Your task to perform on an android device: I would like to purchase a new pair of hiking shoes for my hubby because his current ones are becoming damaged.Use the shoppers stop app to find men's nike hiking shoes.
Image 0: 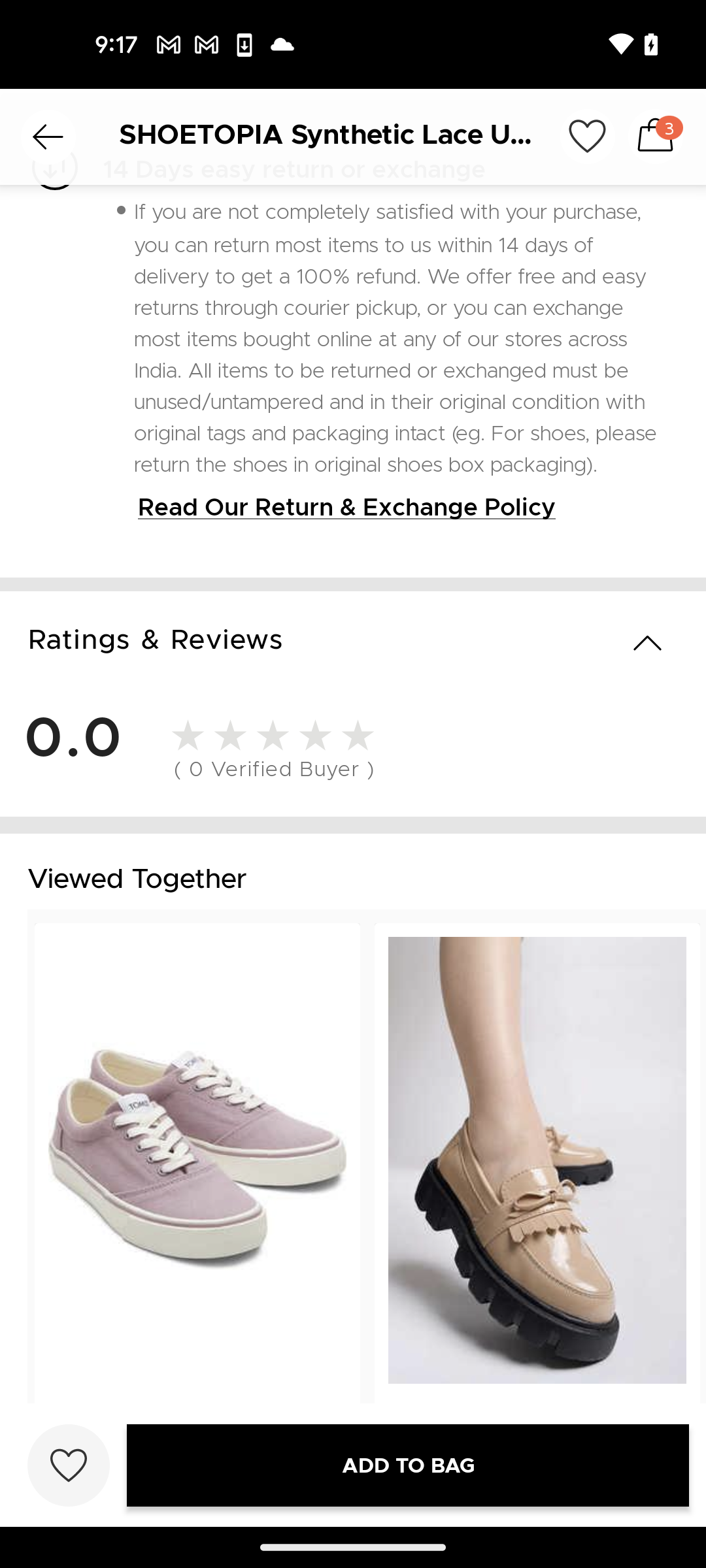
Go back to the previous page
Step 0: press back button
Image 1: 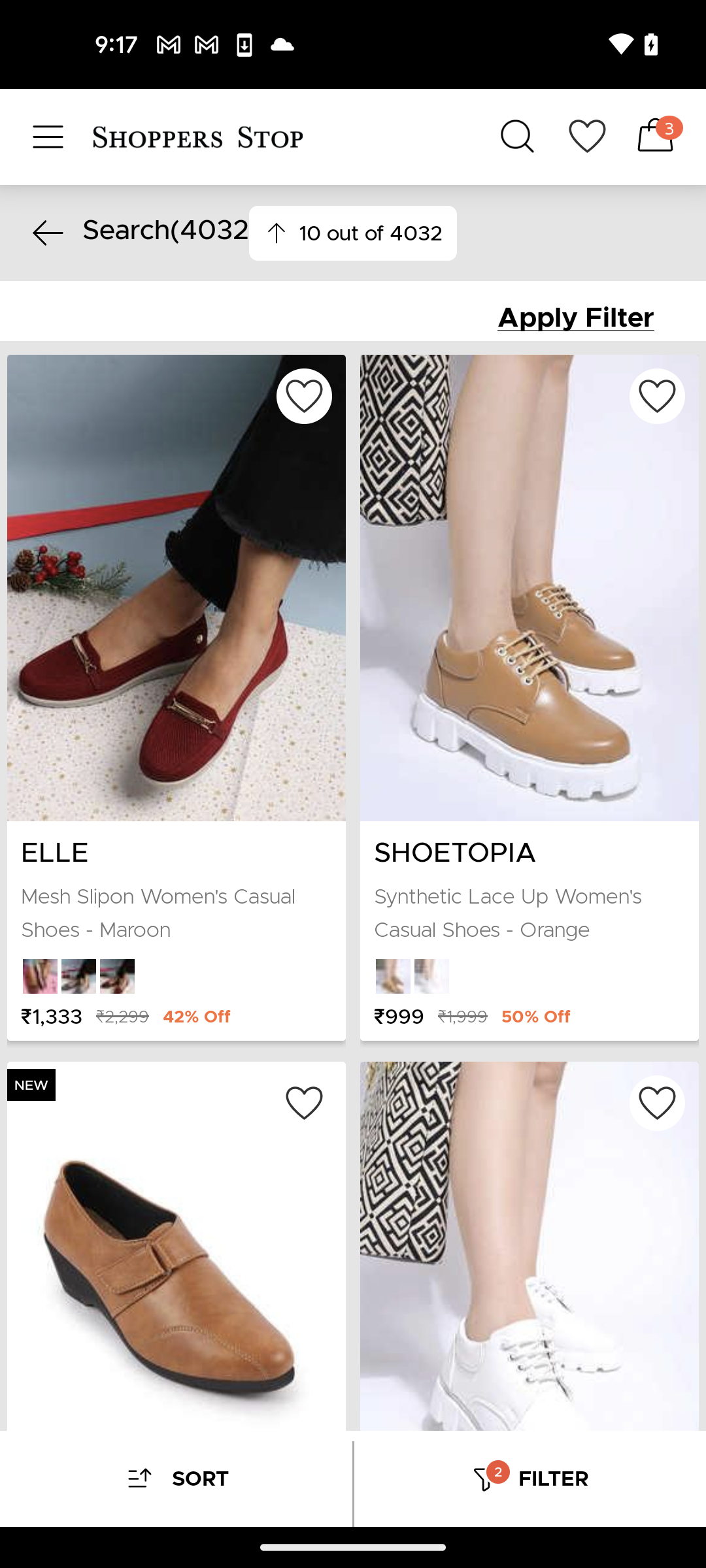
Tap on the search bar
Step 1: click (517, 137)
Image 2: 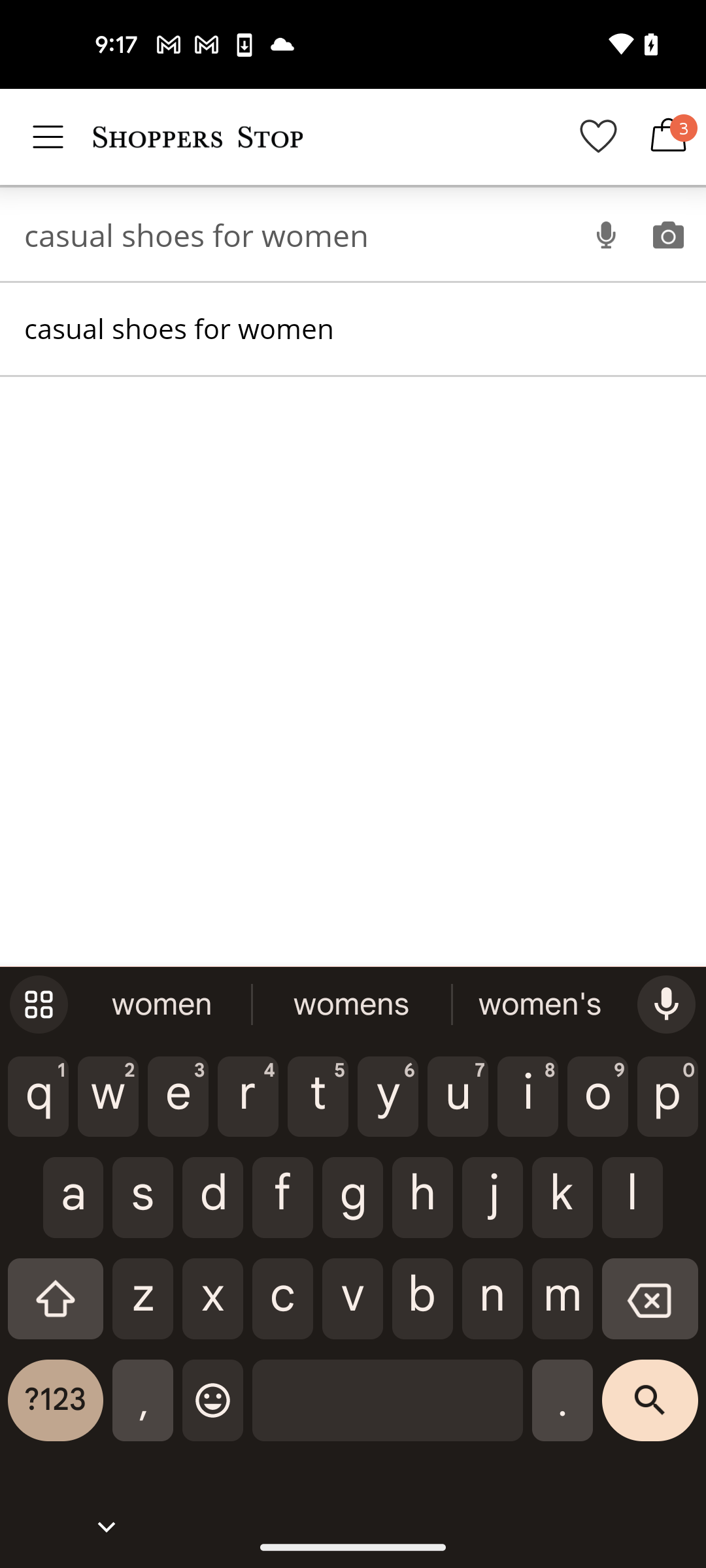
Search for men's nike hiking shoes
Step 2: type "men's nike hiking shoes"
Image 3: 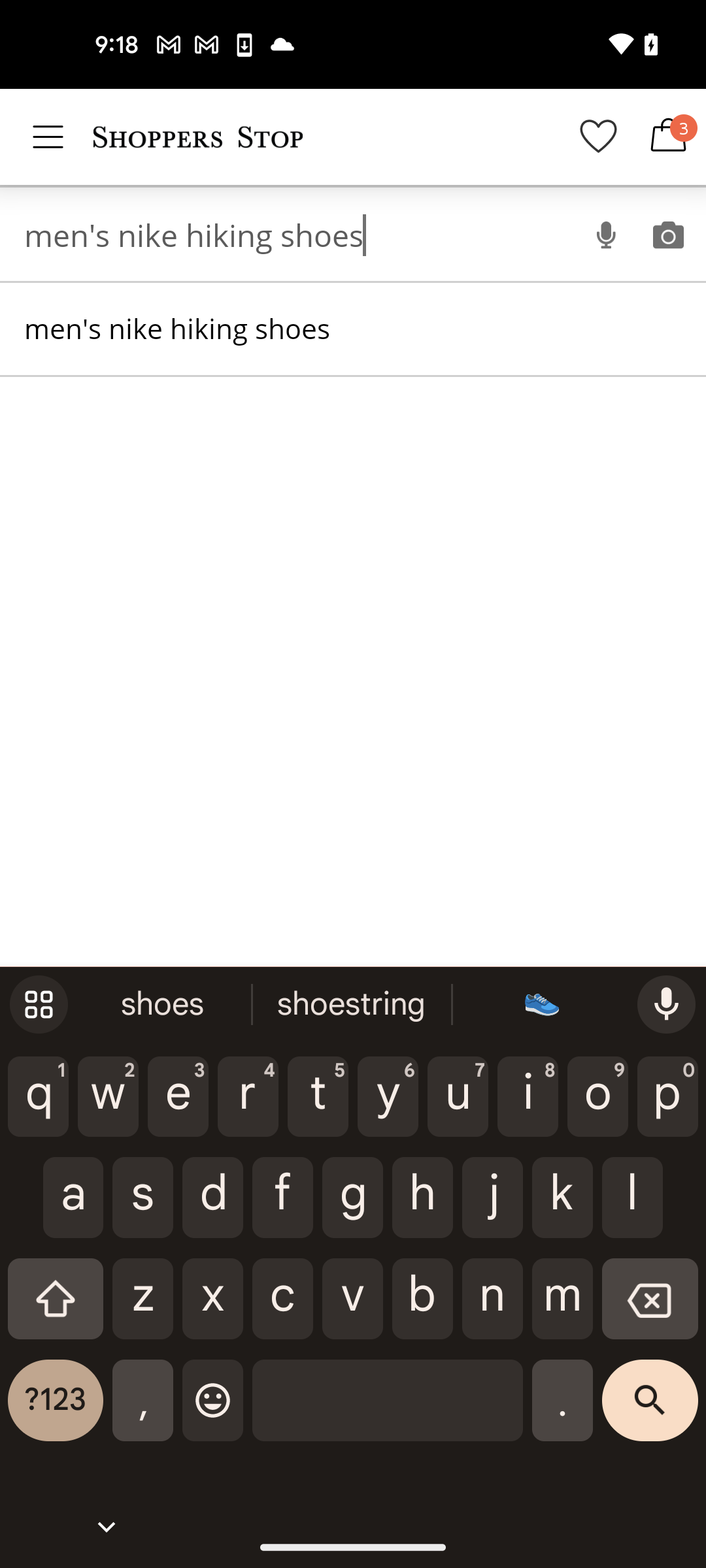
Tap on the search result
Step 3: click (356, 329)